Your task to perform on an android device: Go to the TickTick app and delete the morning routine reminder 
Image 0: 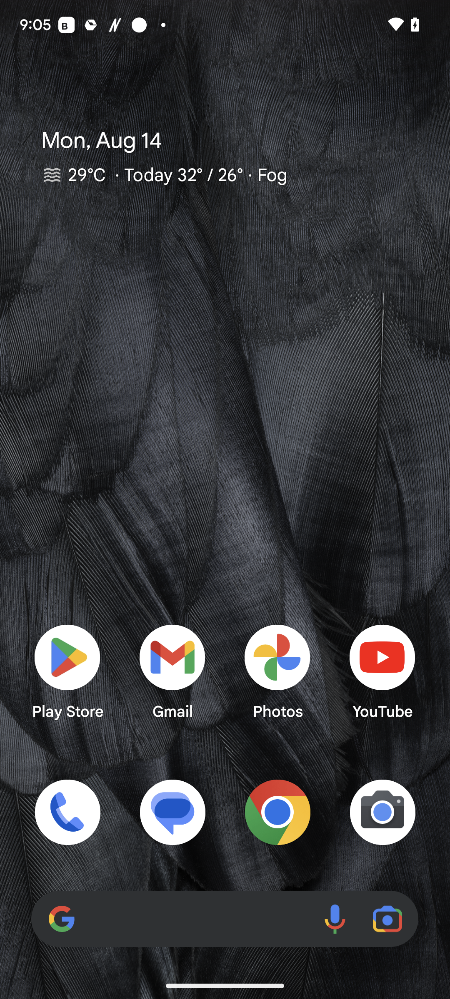
Open the TickTick app
Step 0: open app "TickTick"
Image 1: 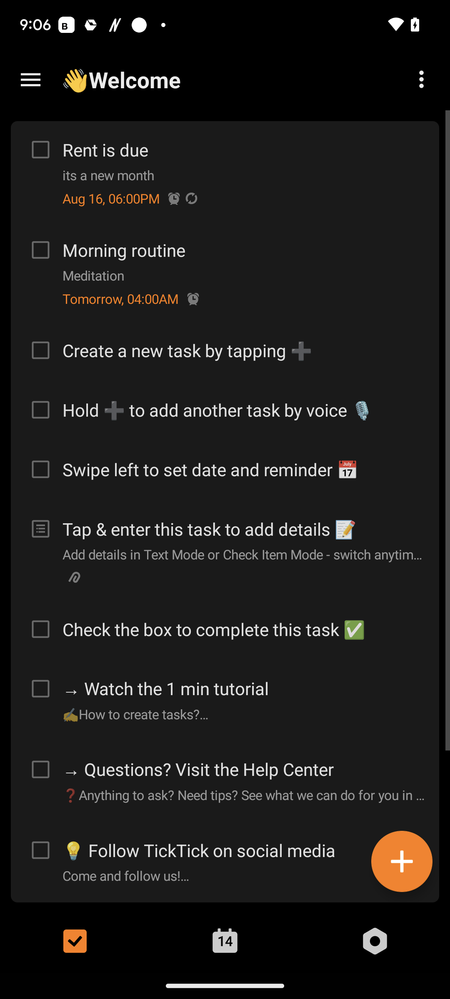
Click on the morning routine below the Rent is Due option
Step 1: click (244, 250)
Image 2: 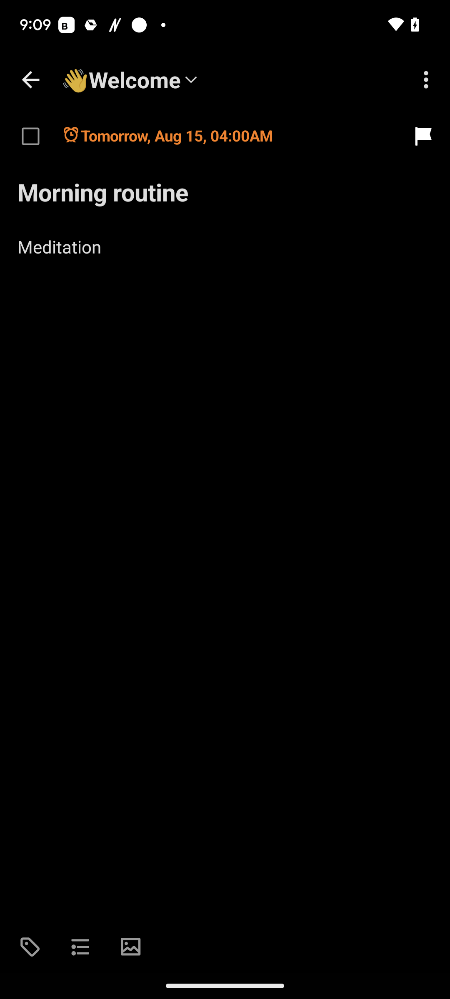
Click on the ellipsis icon at the top-right corner of the screen
Step 2: click (422, 79)
Image 3: 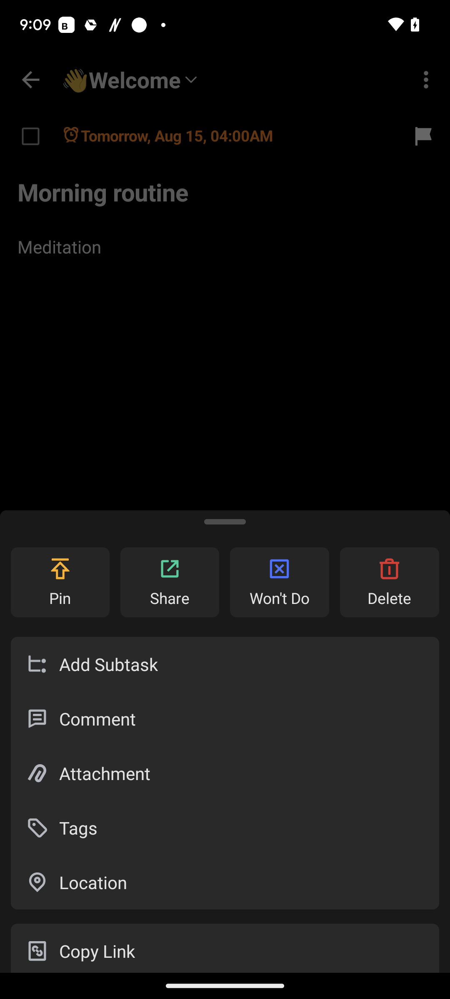
Click on the delete option on the right side of the screen
Step 3: click (384, 563)